Your task to perform on an android device: Check out the delightful discounts on the special grocery products in the DMart Ready app.
Image 0: 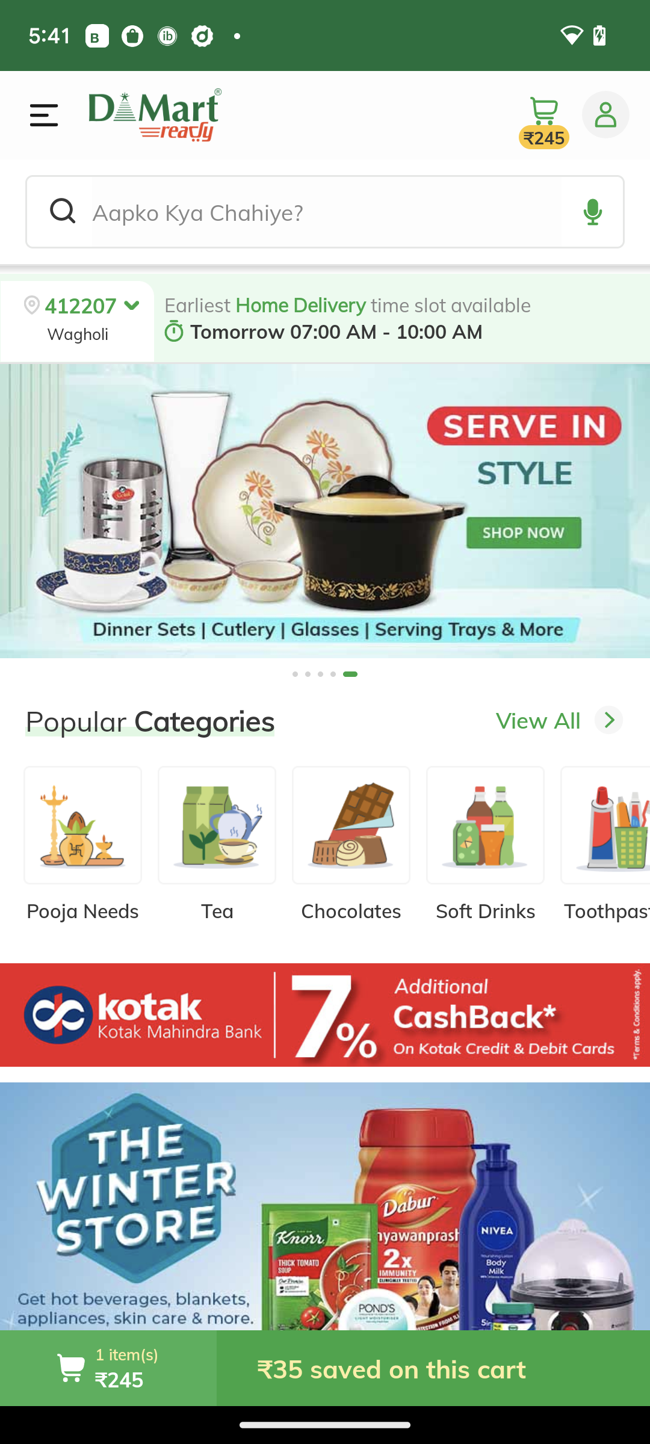
Scroll up
Step 0: scroll down
Image 1: 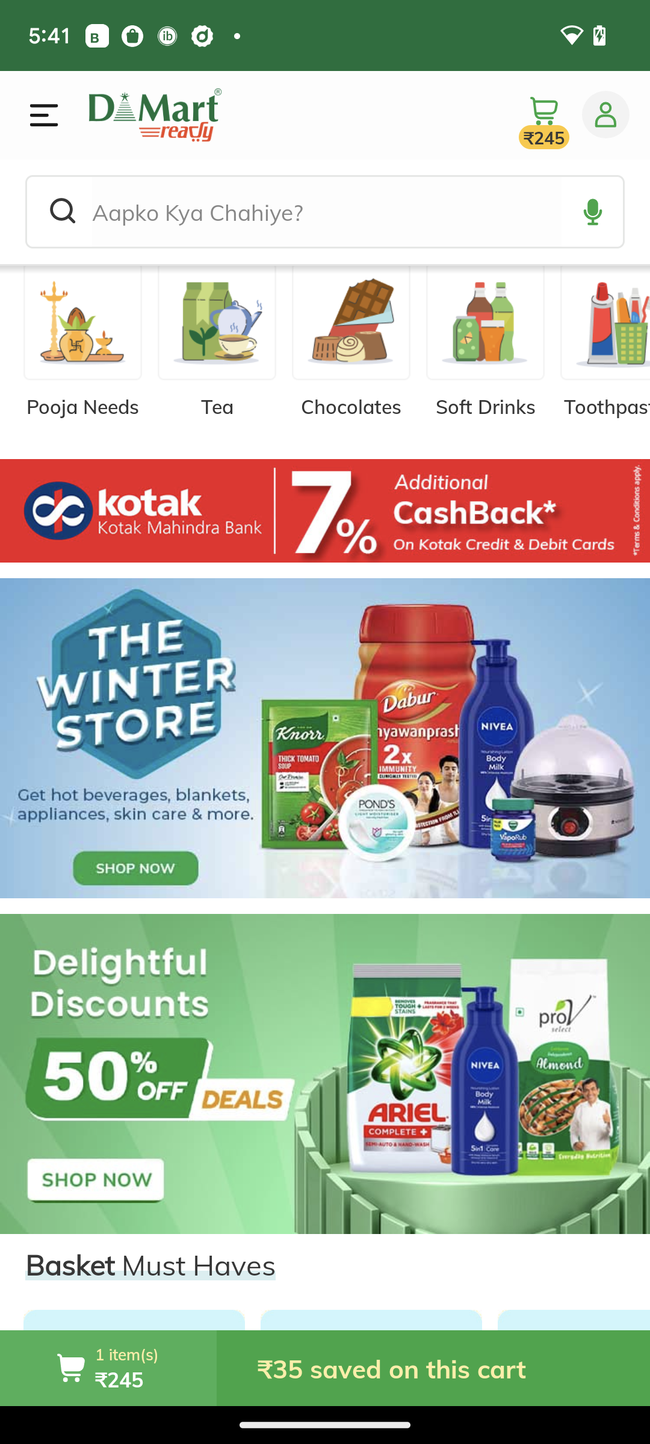
Click on delightful discounts on the left side of the screen.
Step 1: click (78, 998)